Your task to perform on an android device: Open the Local weather live app
Image 0: 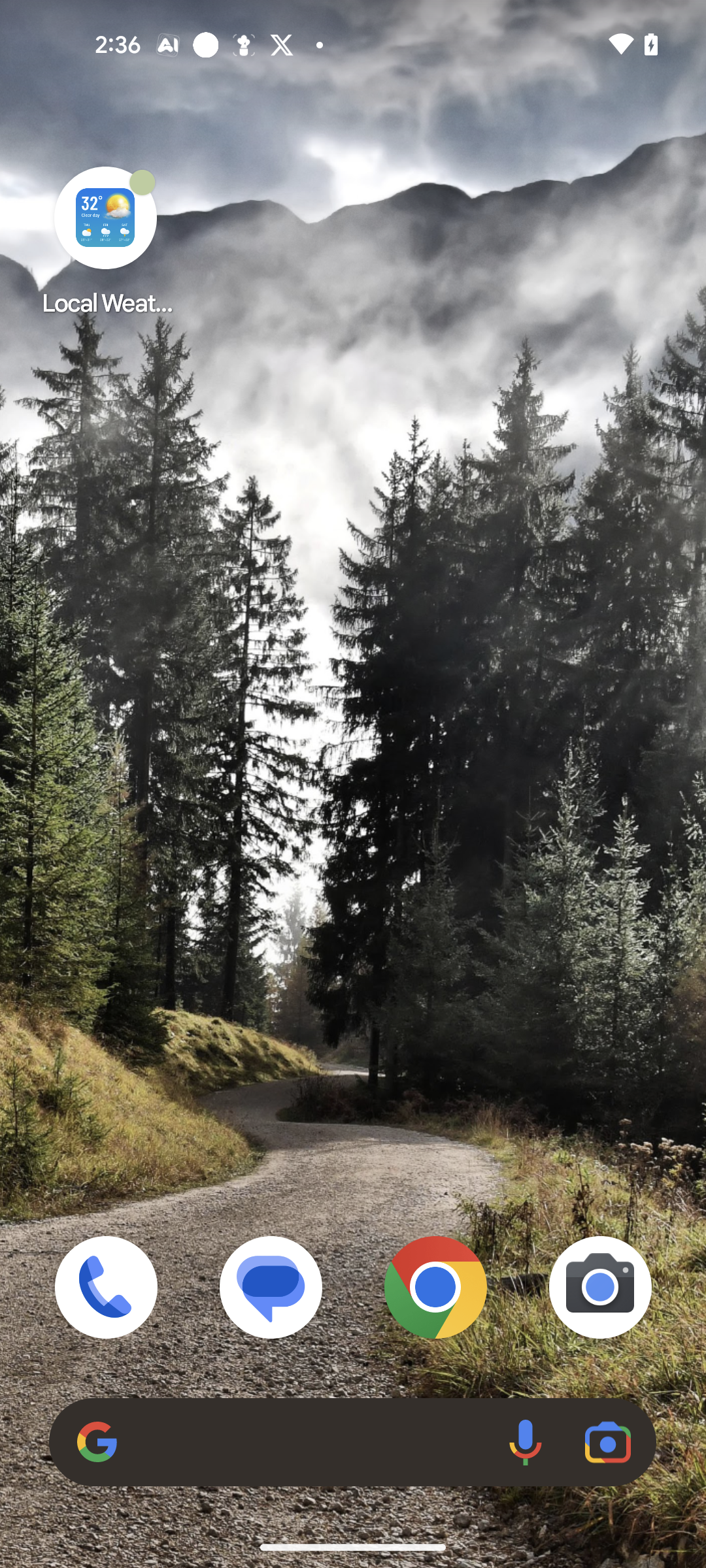
Step 0: open app " Local Weather"
Image 1: 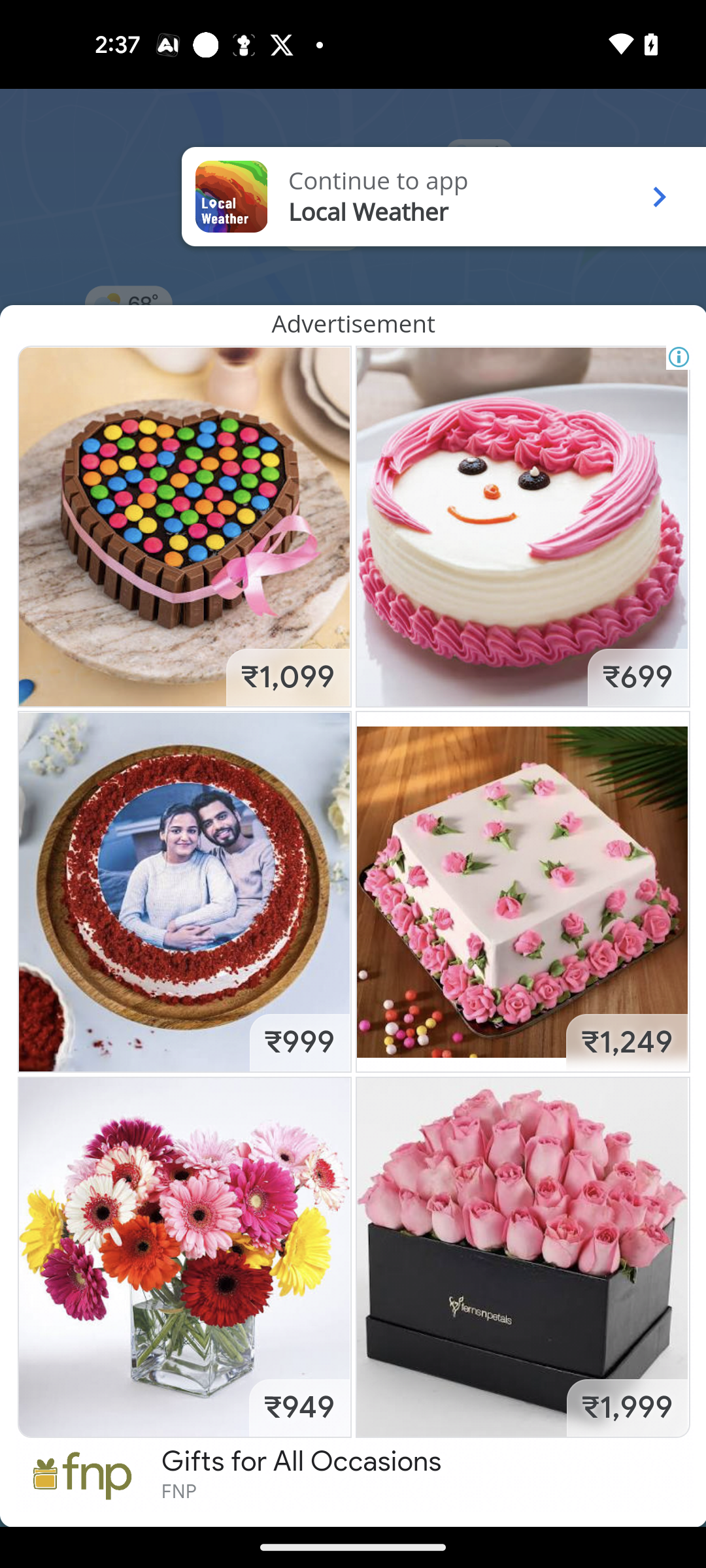
Click on the continue to app button.
Step 1: click (567, 226)
Image 2: 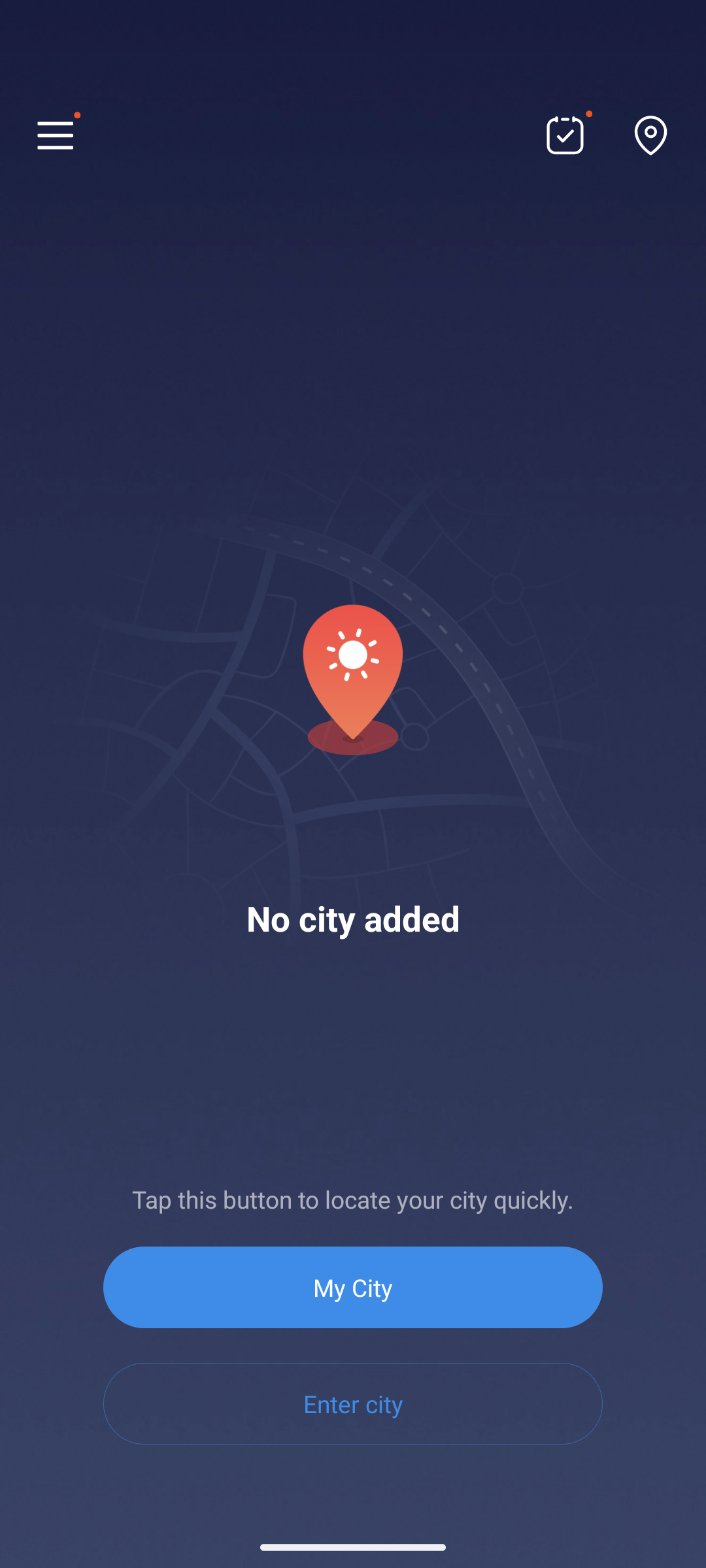
Click on the my city tab.
Step 2: click (352, 1287)
Image 3: 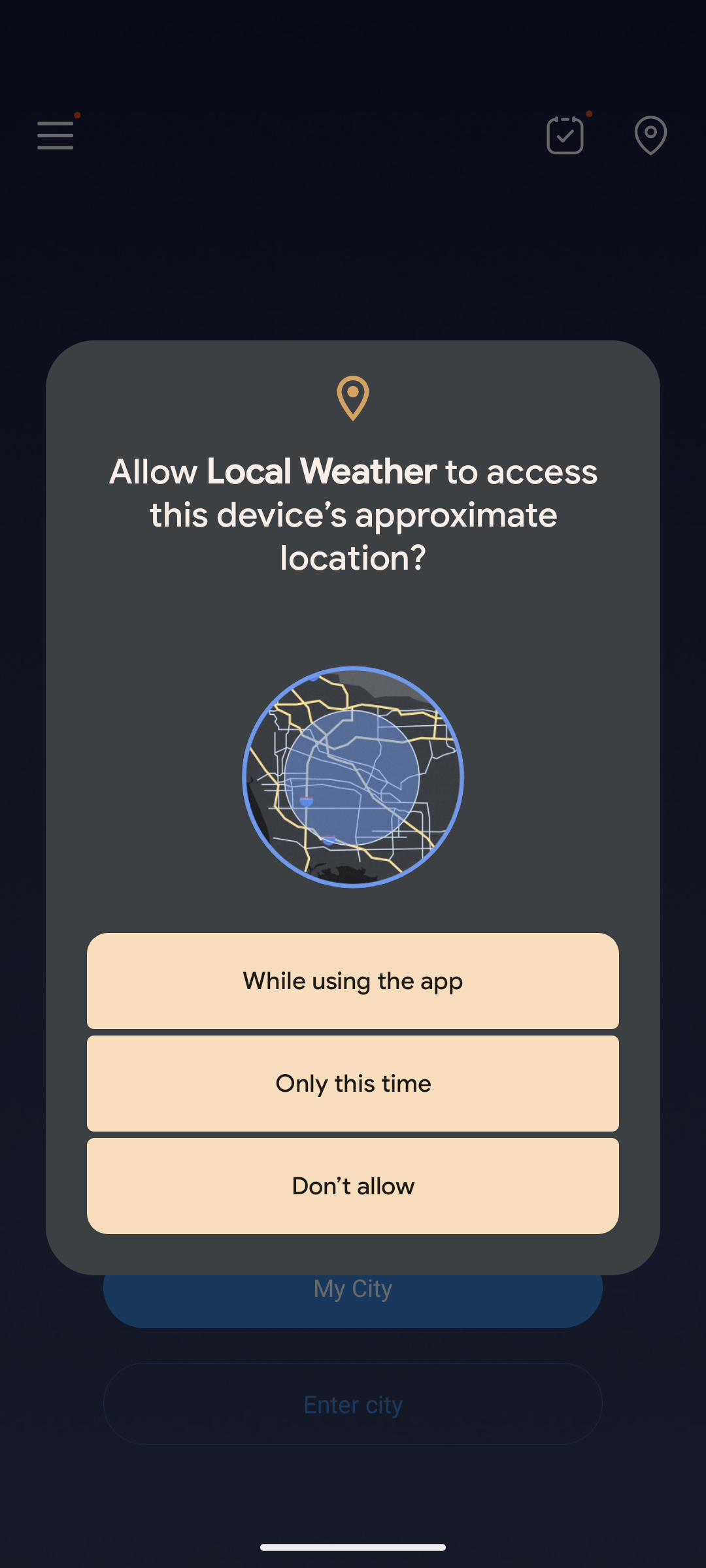
Click on the "while using the app".
Step 3: click (353, 981)